Your task to perform on an android device: In the Clock app, start a stop watch.
Image 0: 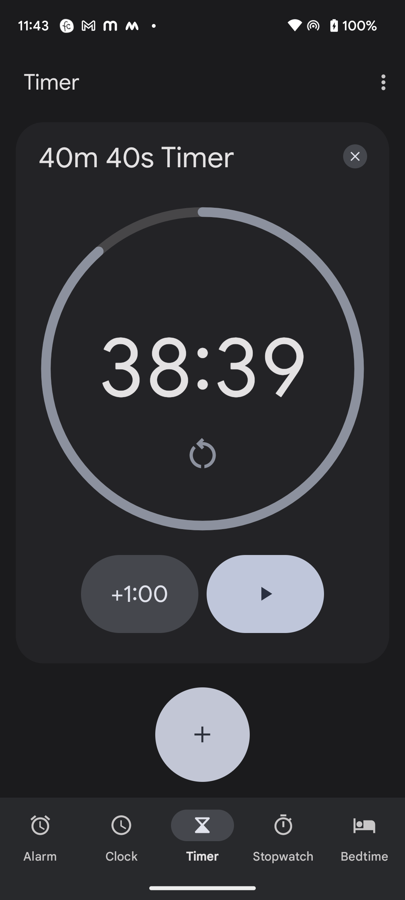
Click on the stopwatch option at the bottom of the screen.
Step 0: click (283, 837)
Image 1: 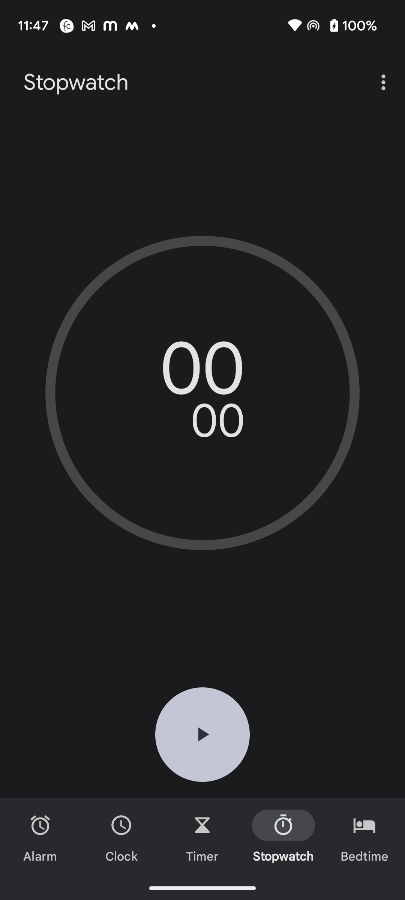
Click on the play button at the bottom of the screen.
Step 1: click (202, 734)